Your task to perform on an android device: I would like to have some Asian food for dinner. Browse for the sweet potato curry recipe in the Asian category in the Kitchen Stories app.
Image 0: 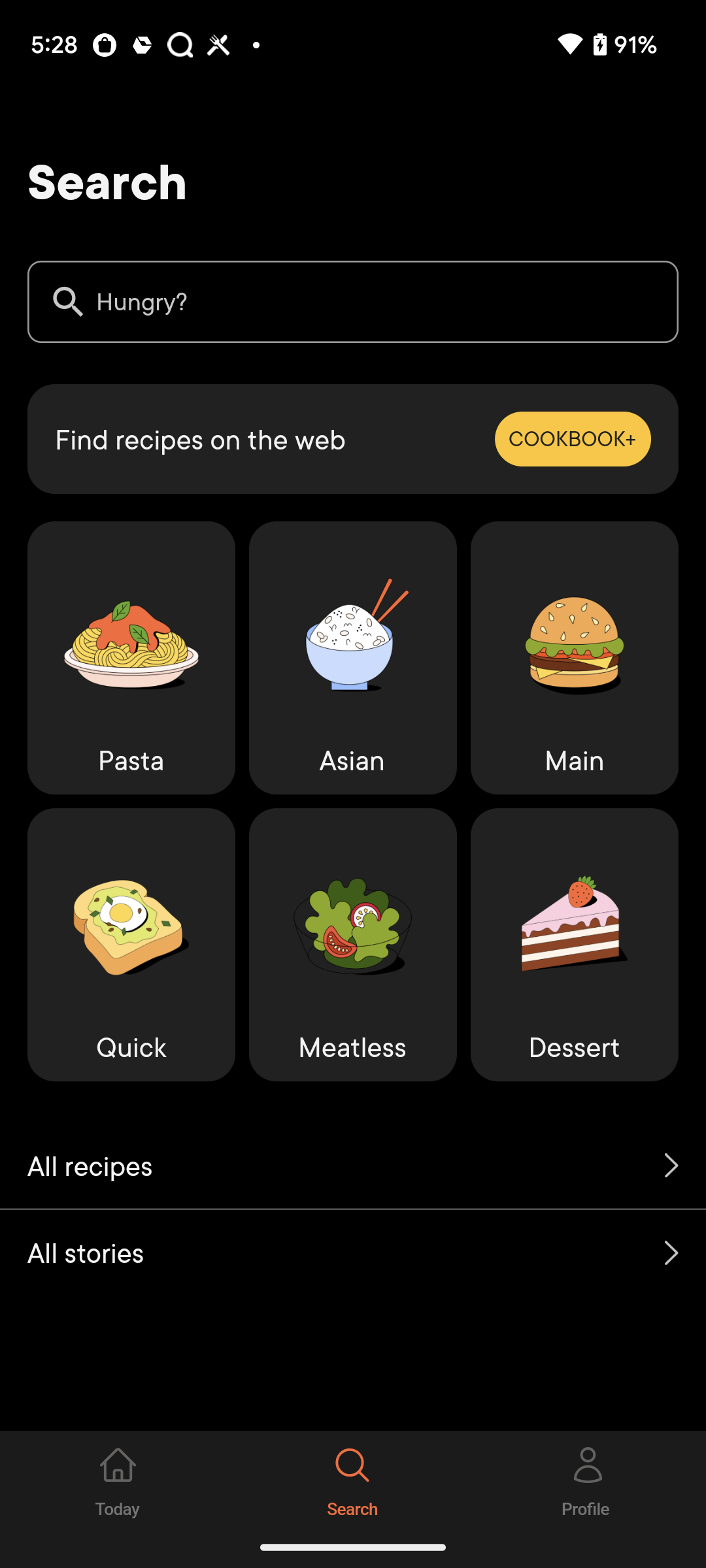
Go to the Asian Food category
Step 0: click (353, 658)
Image 1: 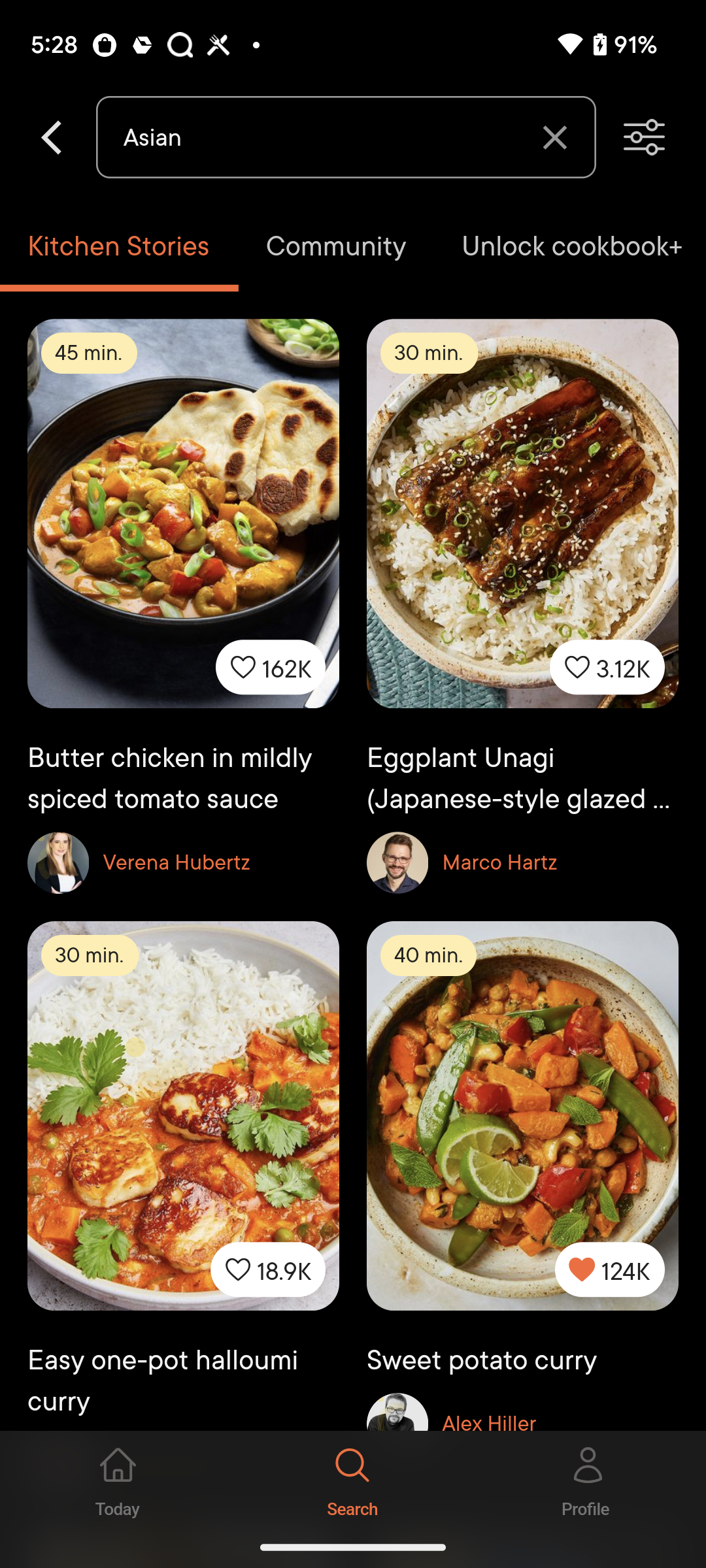
Click on Sweet potato curry
Step 1: click (522, 1208)